Your task to perform on an android device: I want to set up my profile.
Image 0: 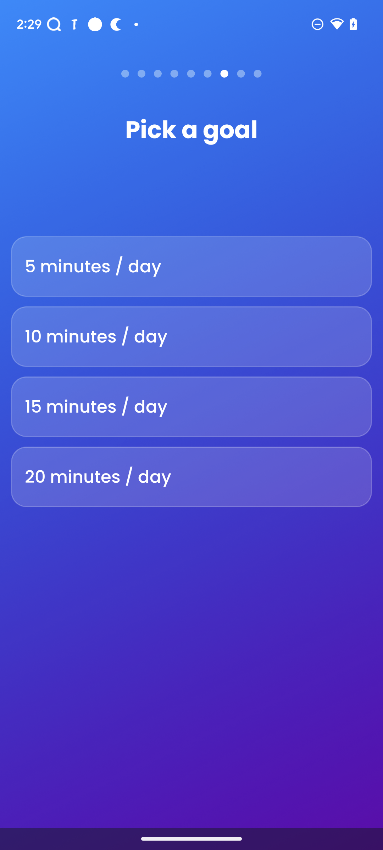
Click on the first option.
Step 0: click (191, 266)